Your task to perform on an android device: Open the Blinkit app and scroll down to view the Fortune Sunlite refined sunflower Oil then view more photos
Image 0: 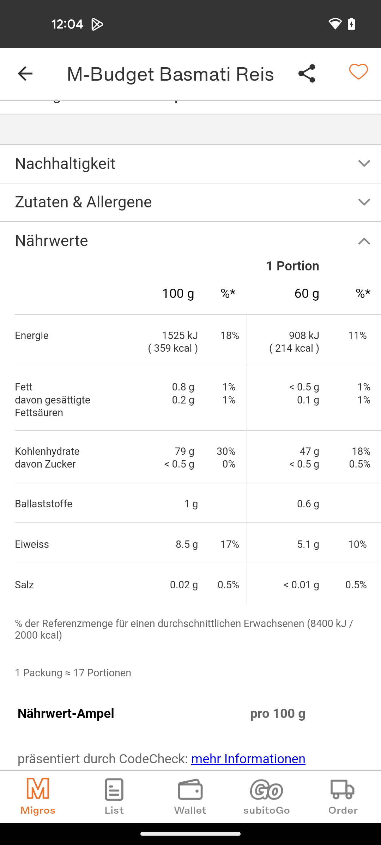
Open Blinkit app
Step 0: open app "Blinkit"
Image 1: 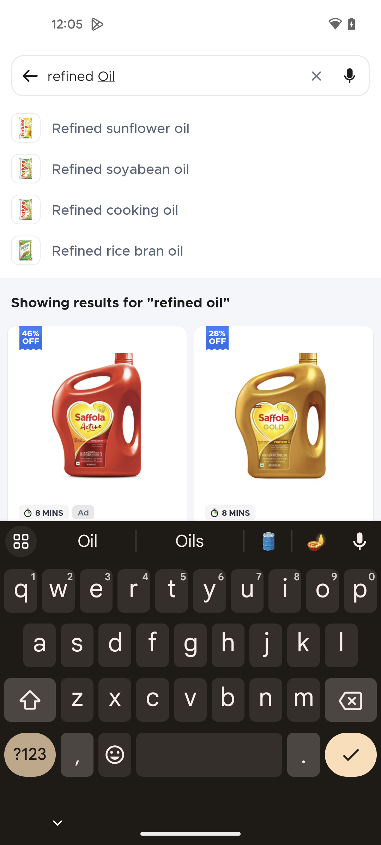
Scroll down to view fortune sunlite refined sunflower oil
Step 1: scroll down
Image 2: 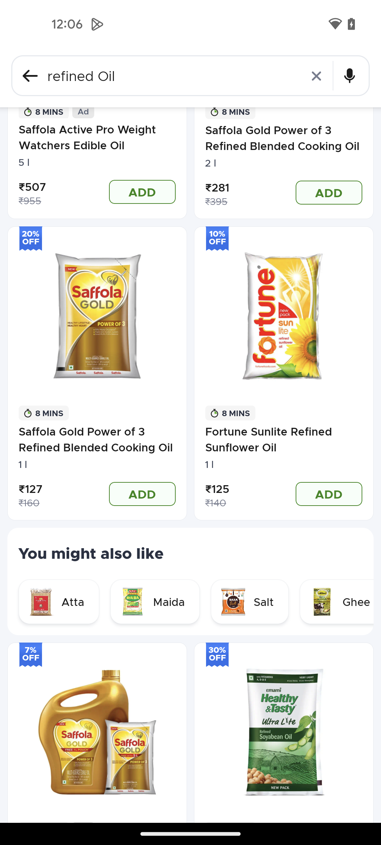
Click on the fortune sunlite refined sunflower oil
Step 2: click (283, 316)
Image 3: 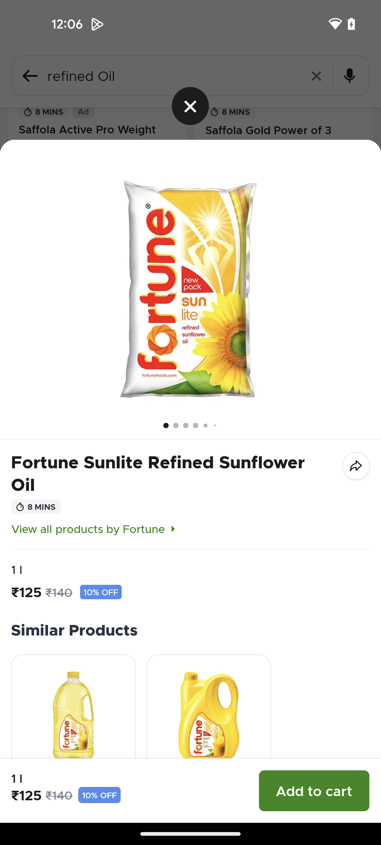
Swipe left to view more photos
Step 3: scroll right
Image 4: 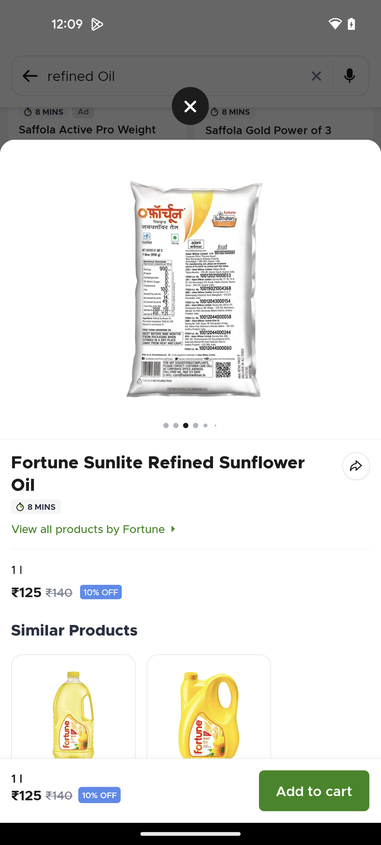
Swipe left to view more photos
Step 4: scroll right
Image 5: 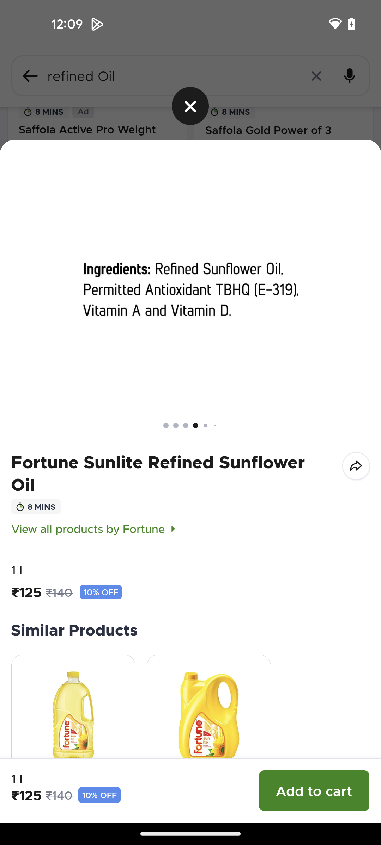
Swipe left to view more photos
Step 5: scroll right